Your task to perform on an android device: My first workout of the day made me believe that the rest period was shorter. To make my workout a little easier, customise the workout plan on the Fitness Coach app by adding 10 seconds to the rest duration.
Image 0: 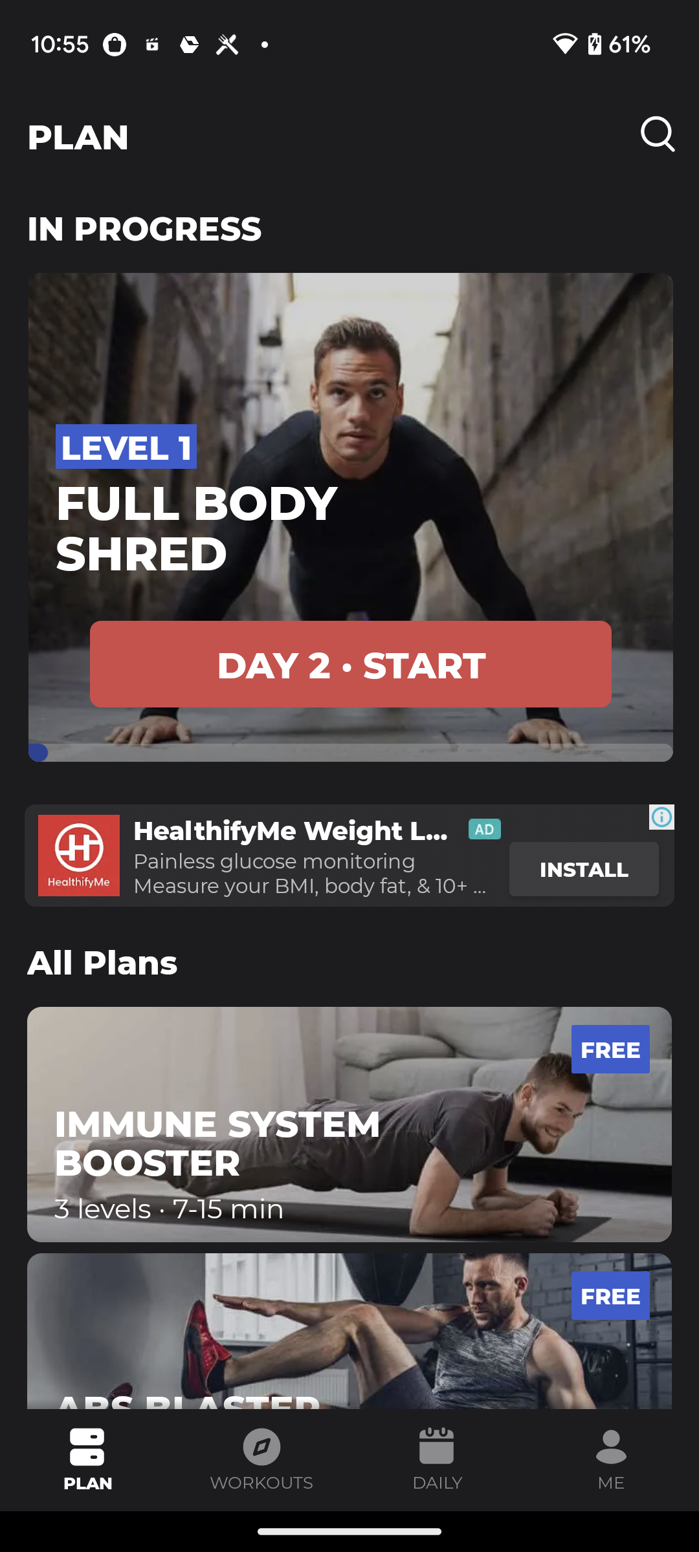
go to the profile section at the bottom right corner of the screen
Step 0: click (605, 1451)
Image 1: 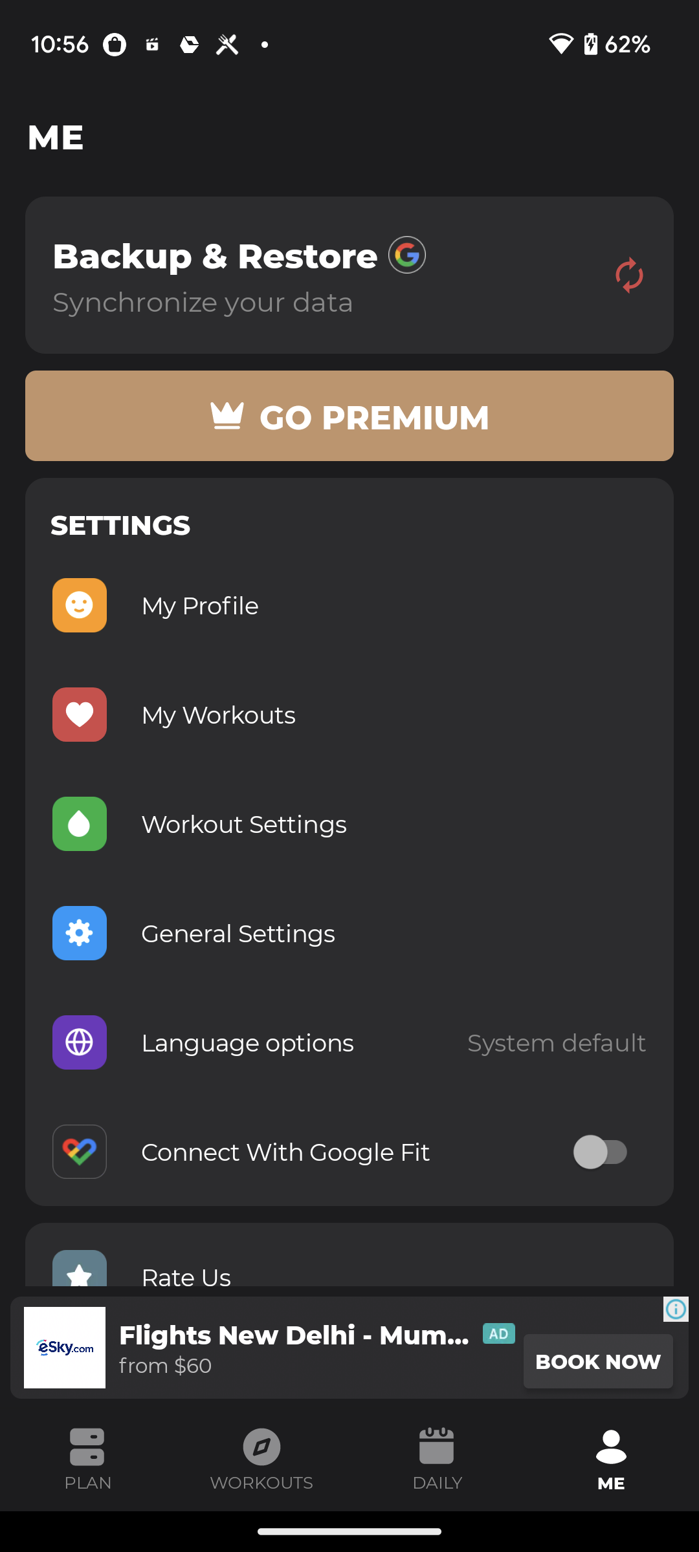
go to the workout settings
Step 1: click (385, 823)
Image 2: 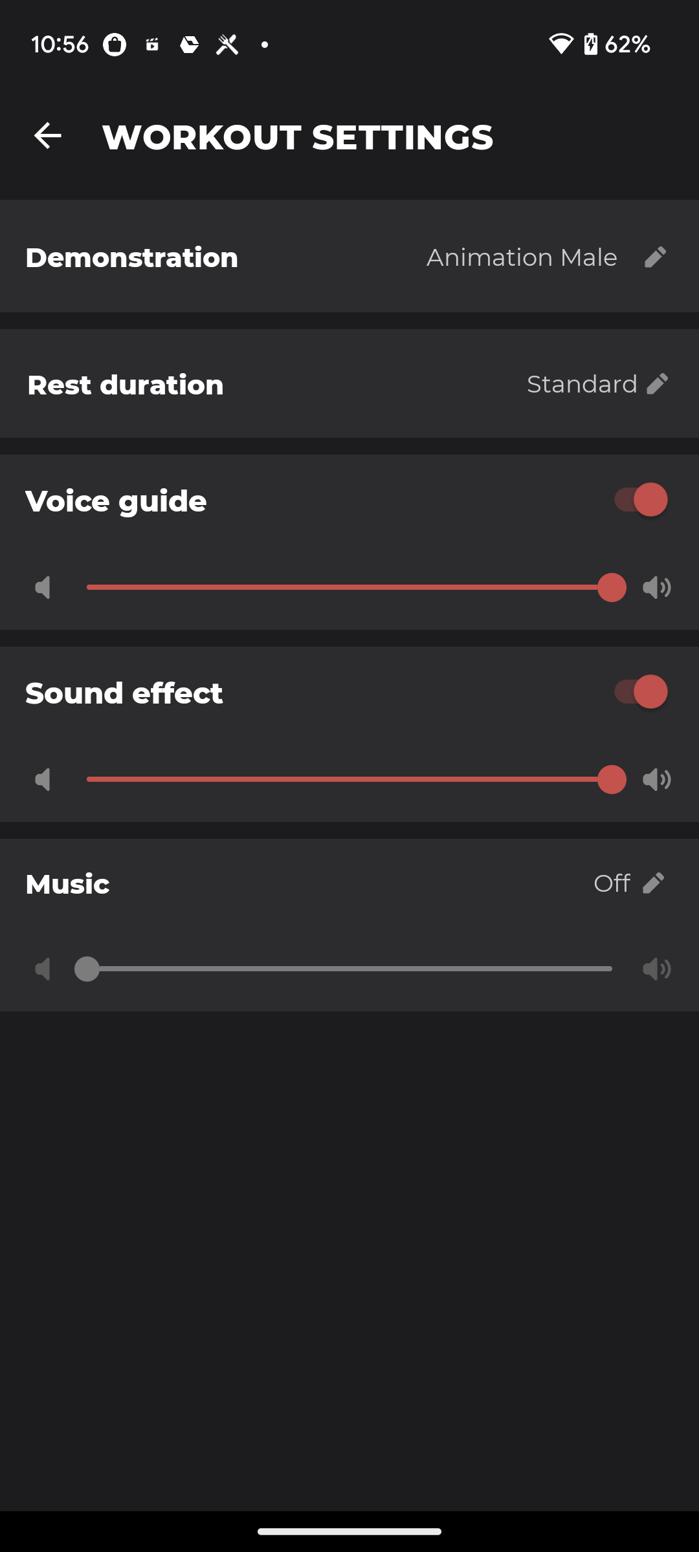
Click on Rest duration
Step 2: click (268, 383)
Image 3: 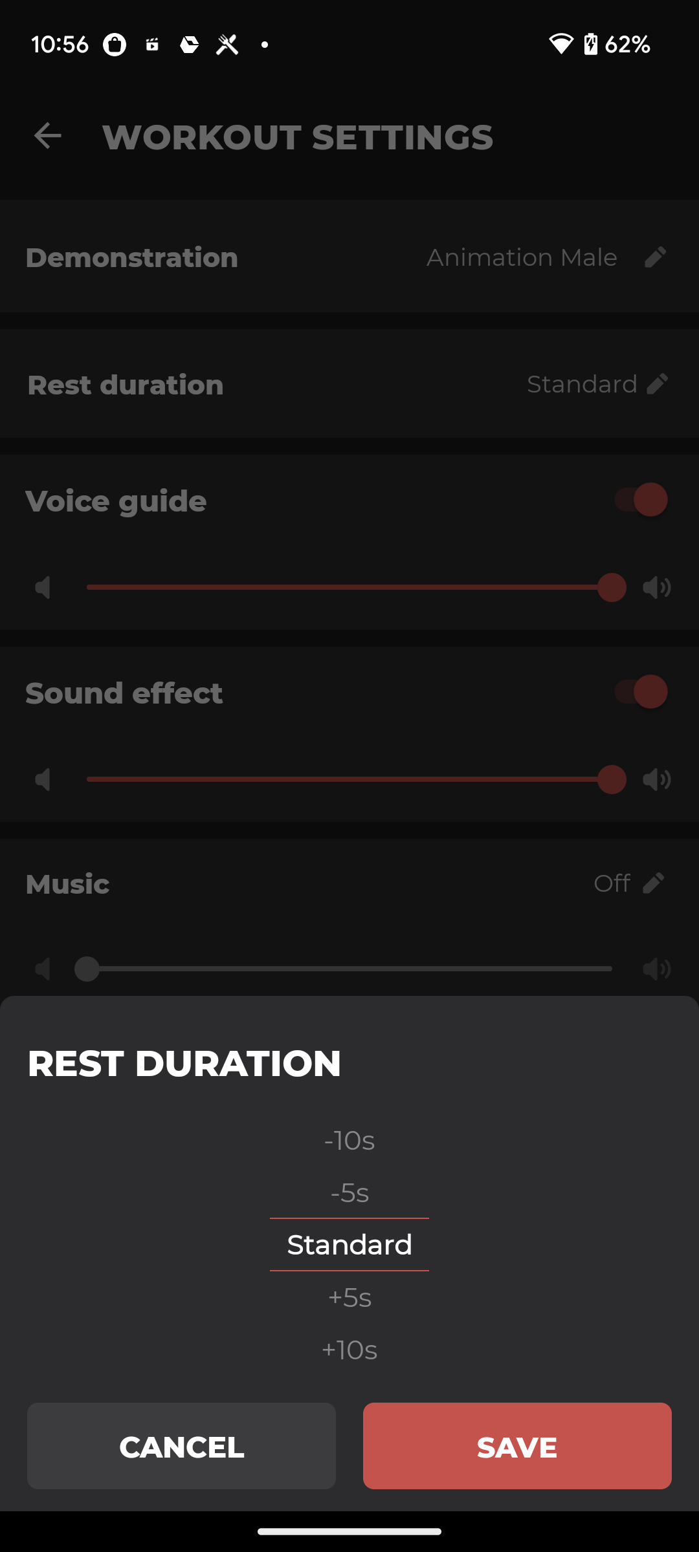
Click on +10s
Step 3: click (346, 1358)